Your task to perform on an android device: The image from the Tomorrowland event should be added to the presentation from the gallery.
Image 0: 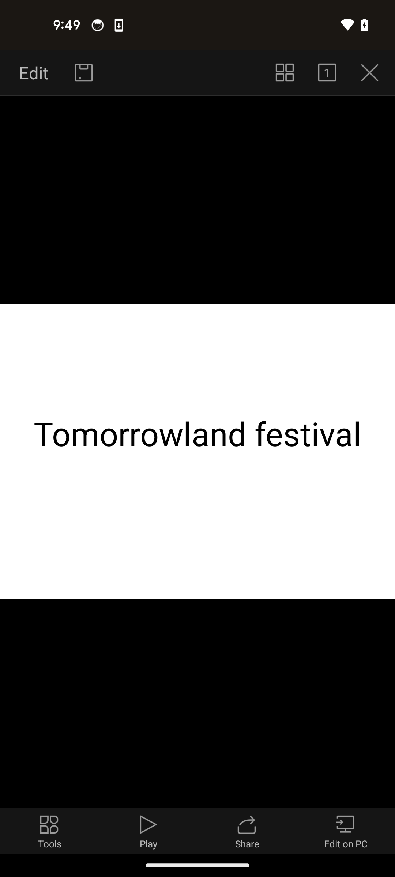
Tap on the edit option
Step 0: click (31, 73)
Image 1: 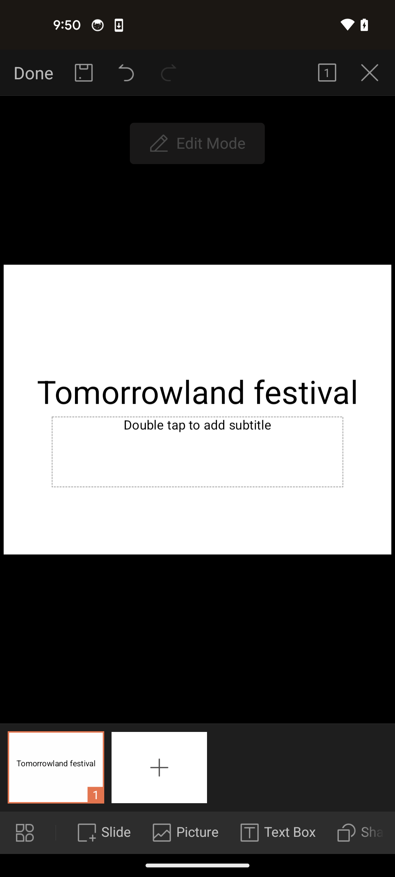
Click on the picture option
Step 1: click (197, 831)
Image 2: 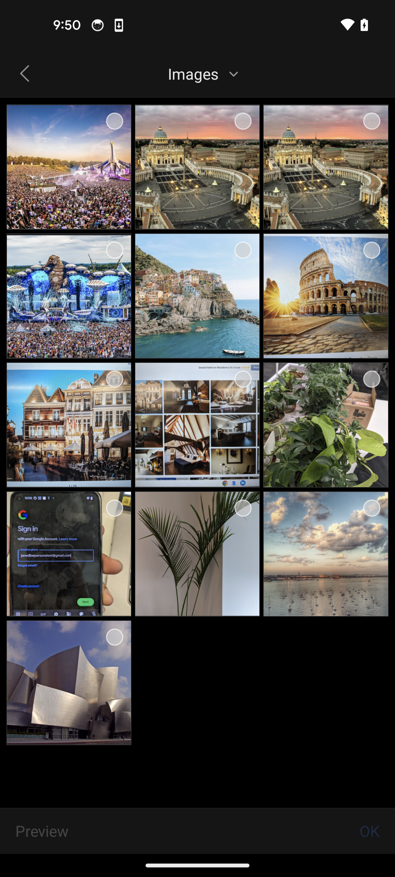
Select the first image
Step 2: click (114, 121)
Image 3: 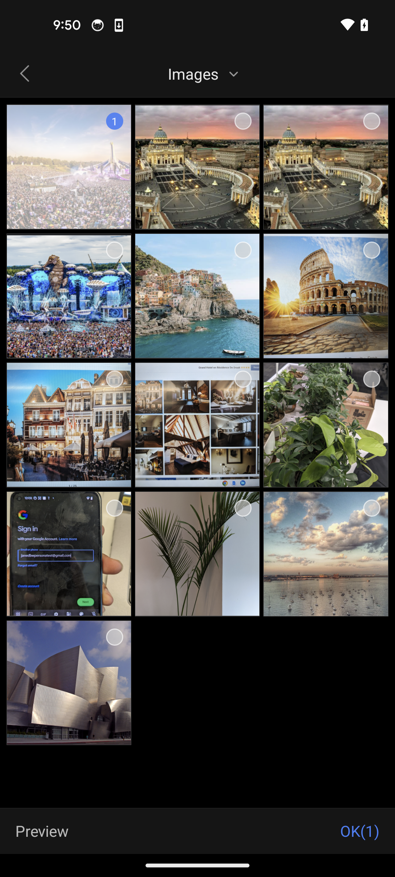
Tap on the ok option
Step 3: click (360, 831)
Image 4: 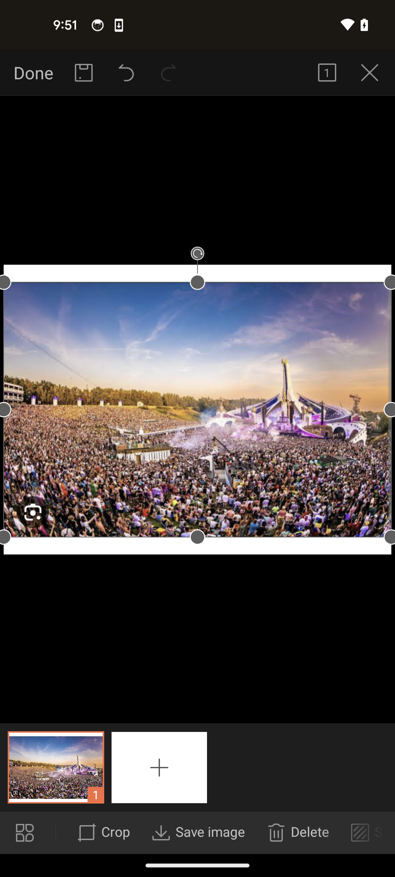
Swipe down the above circle icon 
Step 4: scroll up